Your task to perform on an android device: Open the Any.do app and integrate the app data with Zapier.
Image 1: 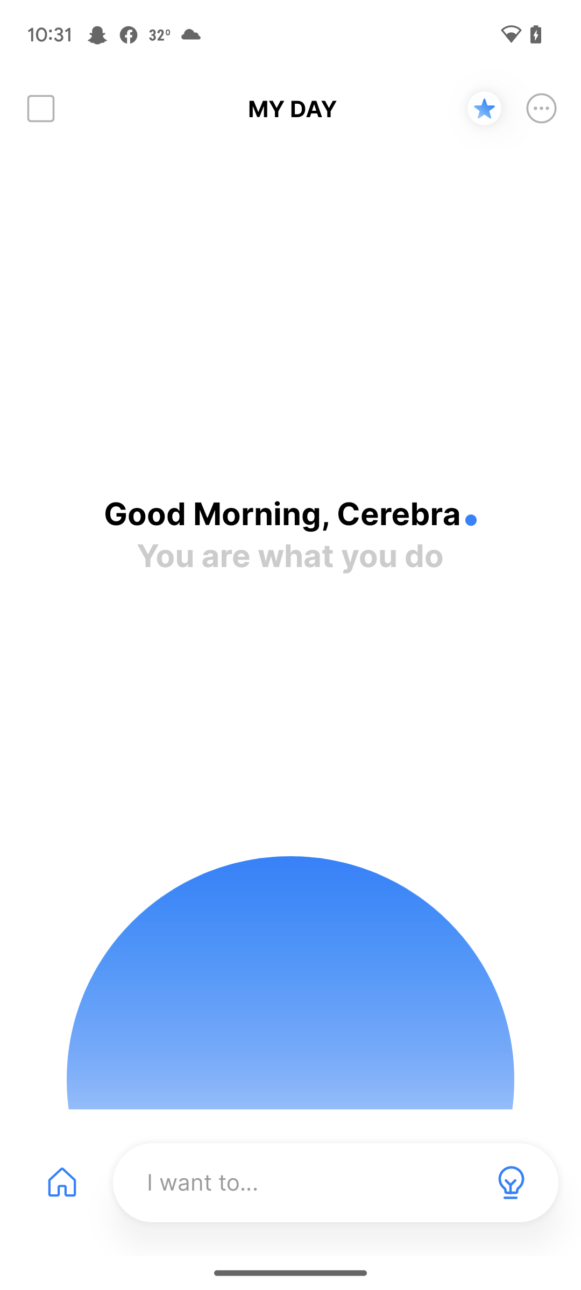
Click on the three dots icon at the top right corner of the screen
Step 1: click (541, 108)
Image 2: 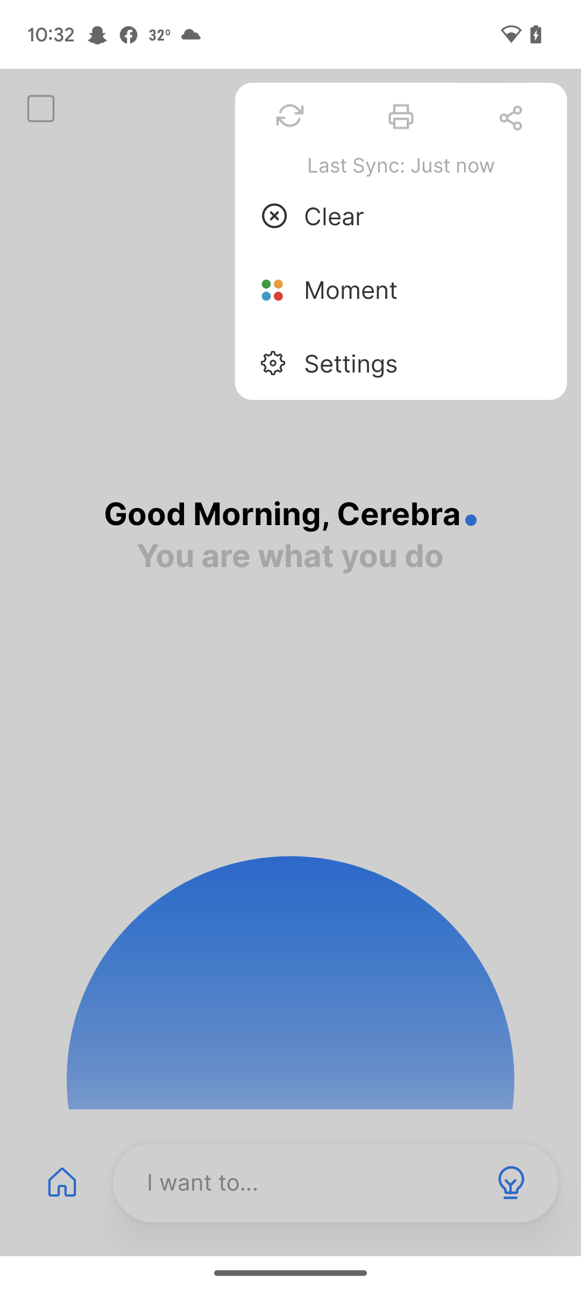
Click on the setting option
Step 2: click (424, 363)
Image 3: 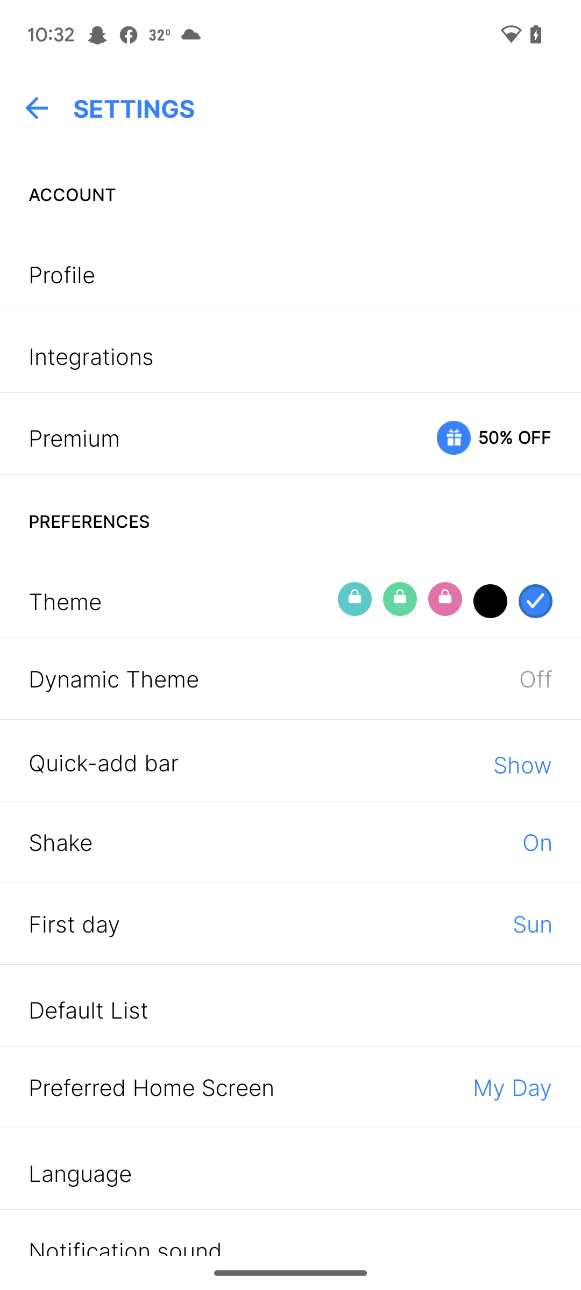
Click on the integrations option
Step 3: click (290, 355)
Image 4: 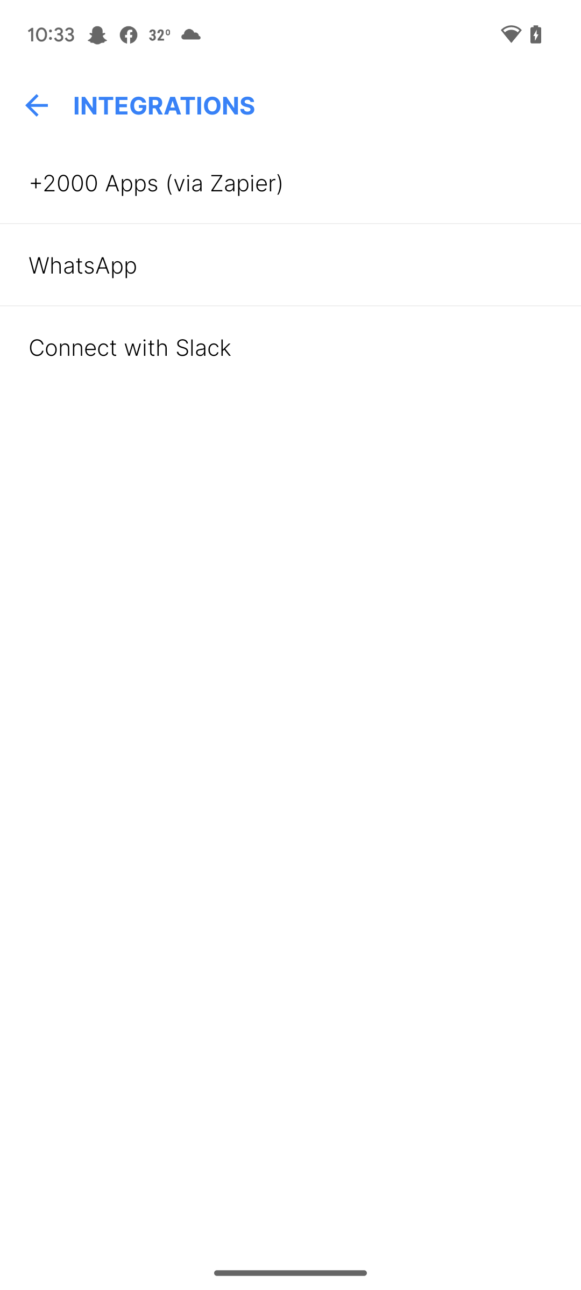
Click on the +2000 Apps (via Zapier) option
Step 4: click (276, 182)
Image 5: 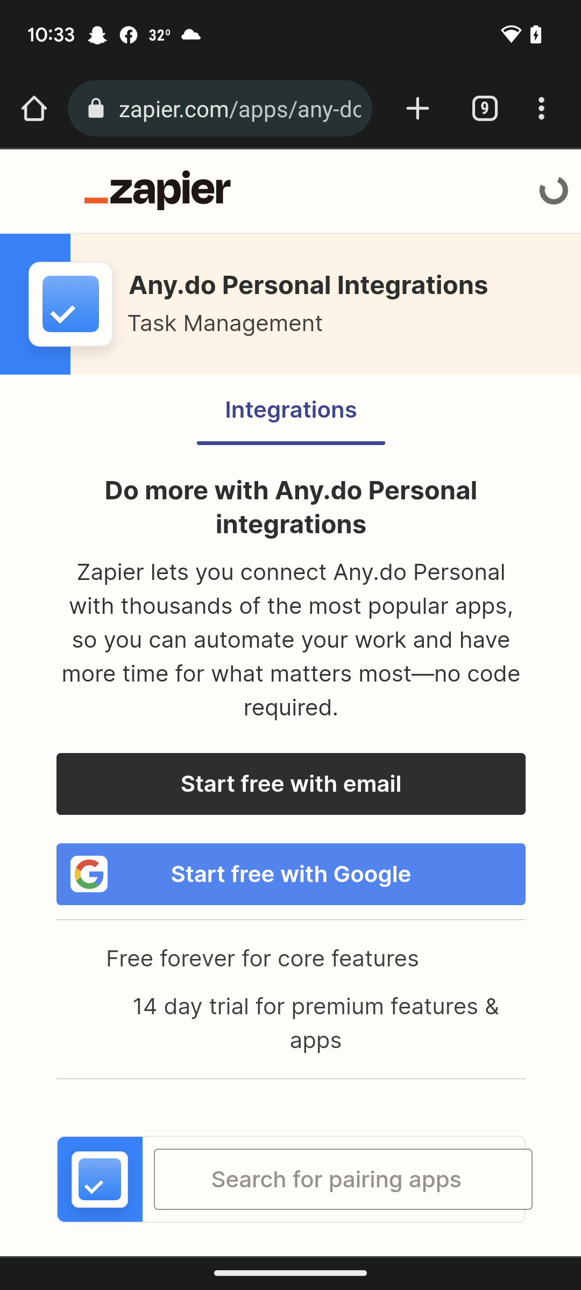
Click on the start free with Google button
Step 5: click (290, 873)
Image 6: 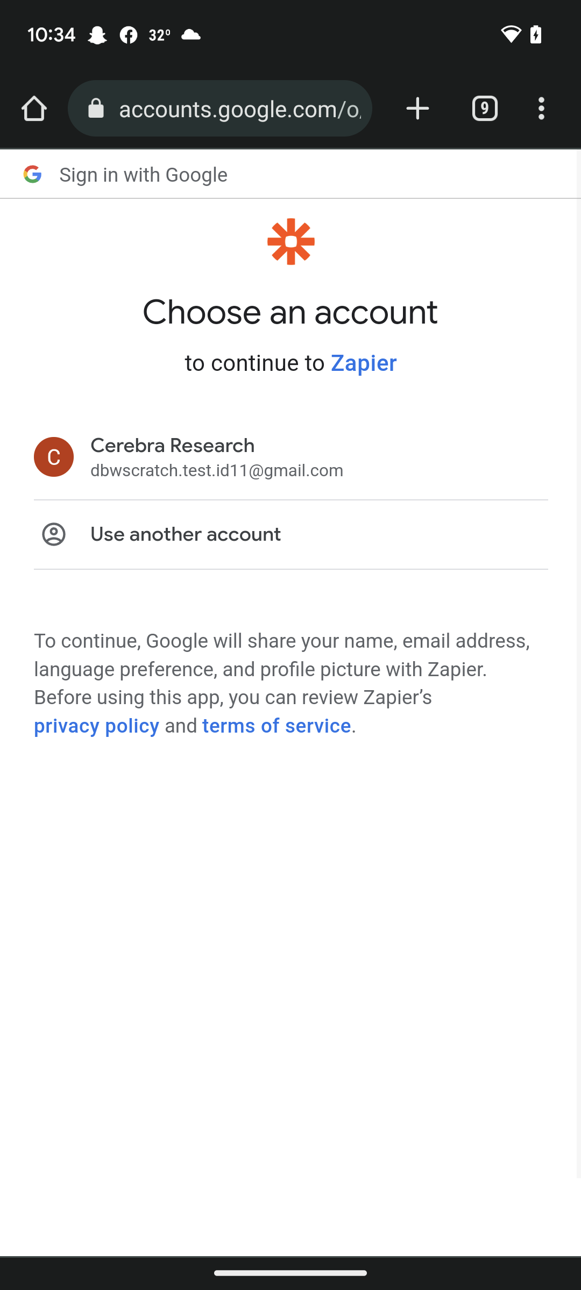
Click on the cerebra research 
Step 6: click (320, 445)
Image 8: 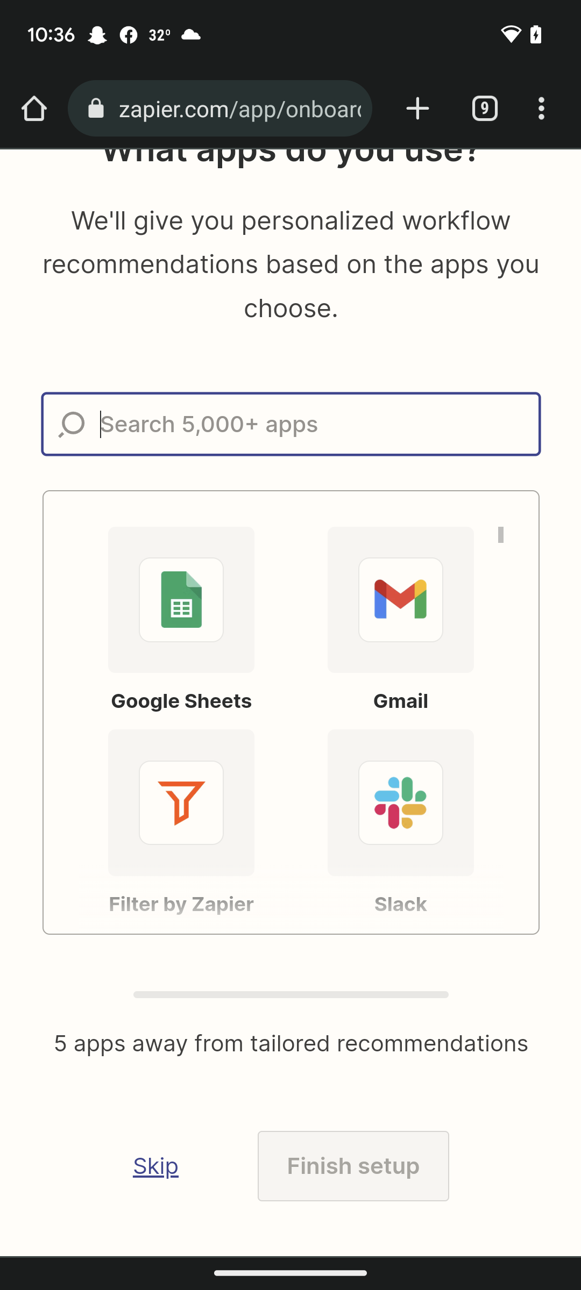
Click on the skip button at the bottom of the screen
Step 8: click (155, 1167)
Image 9: 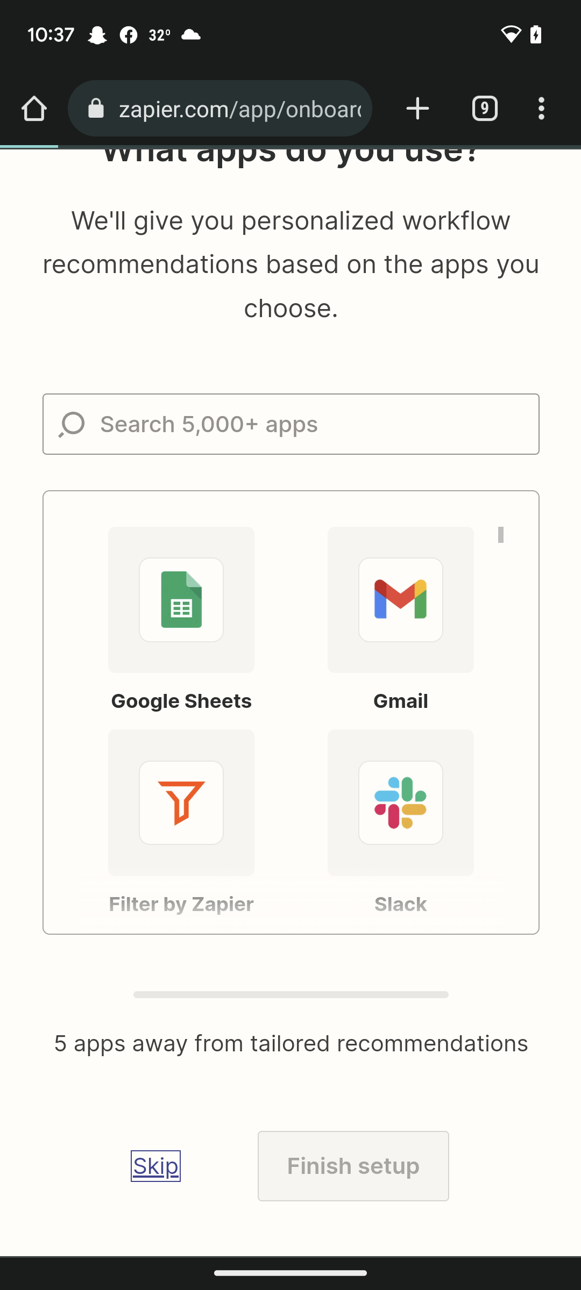
Click on the skip button at the bottom of the screen
Step 9: wait